Your task to perform on an android device: I want to share the ´Venice Tour´ document with my buddy karin at karin.iversen@example.com using Gmail.
Image 0: 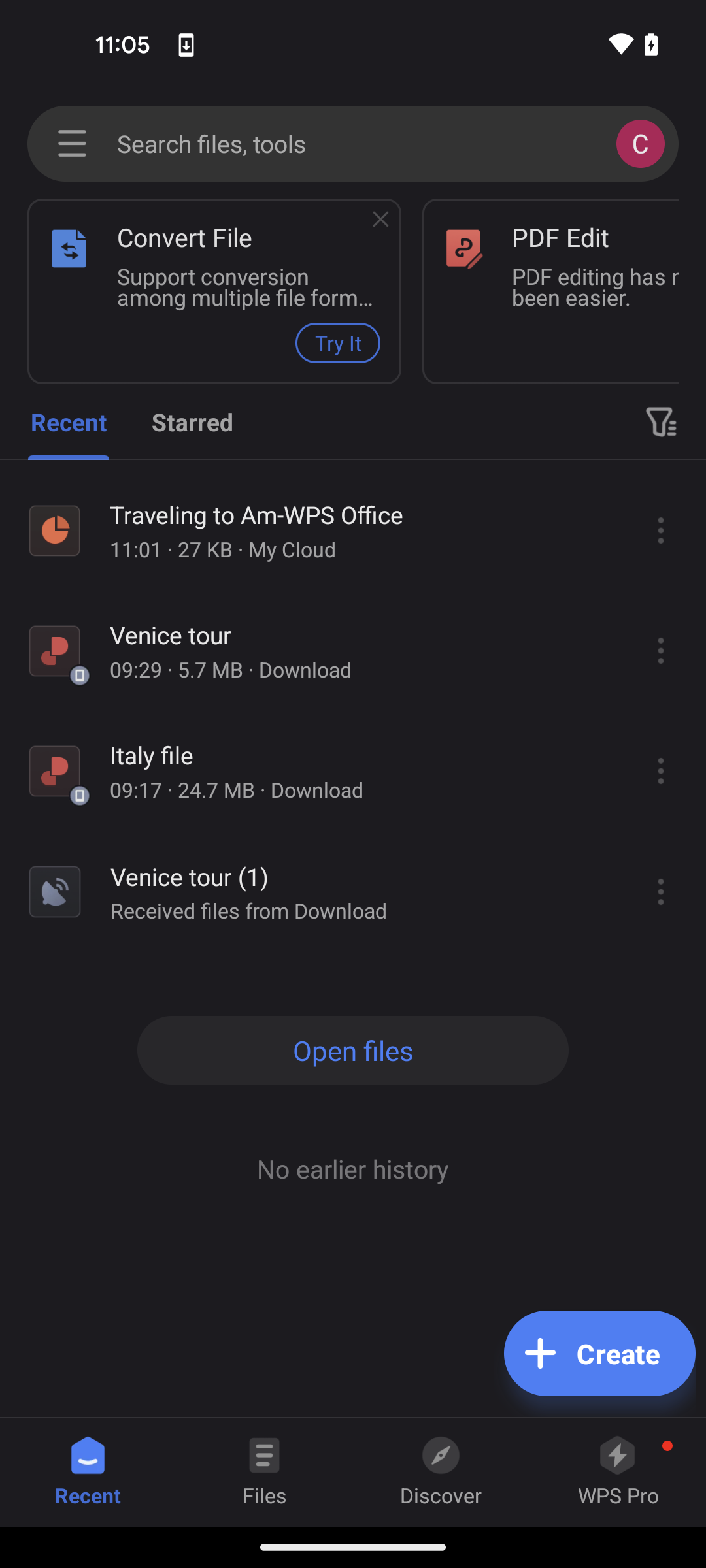
Tap on the three dots icon of Venice tour document
Step 0: click (660, 650)
Image 1: 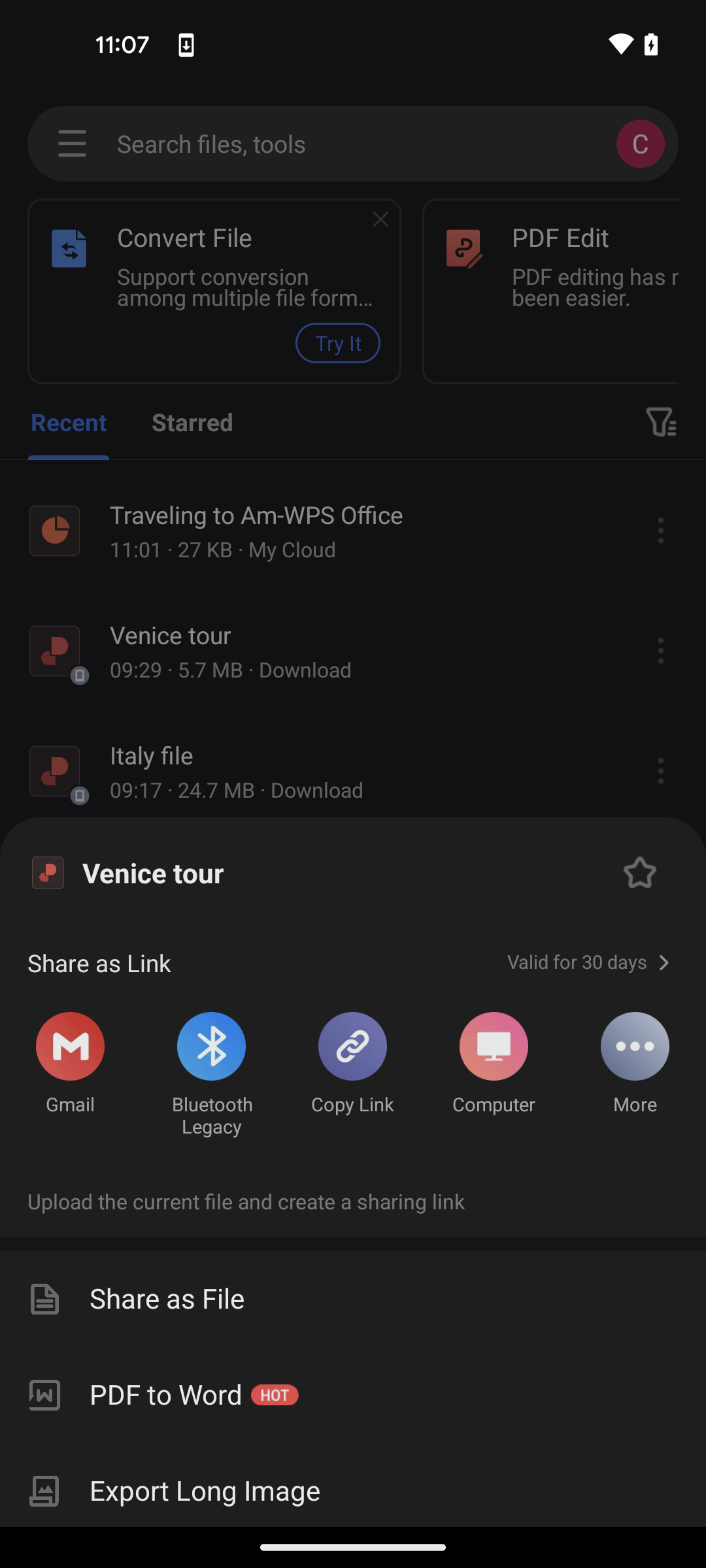
Select the gmail option
Step 1: click (69, 1045)
Image 3: 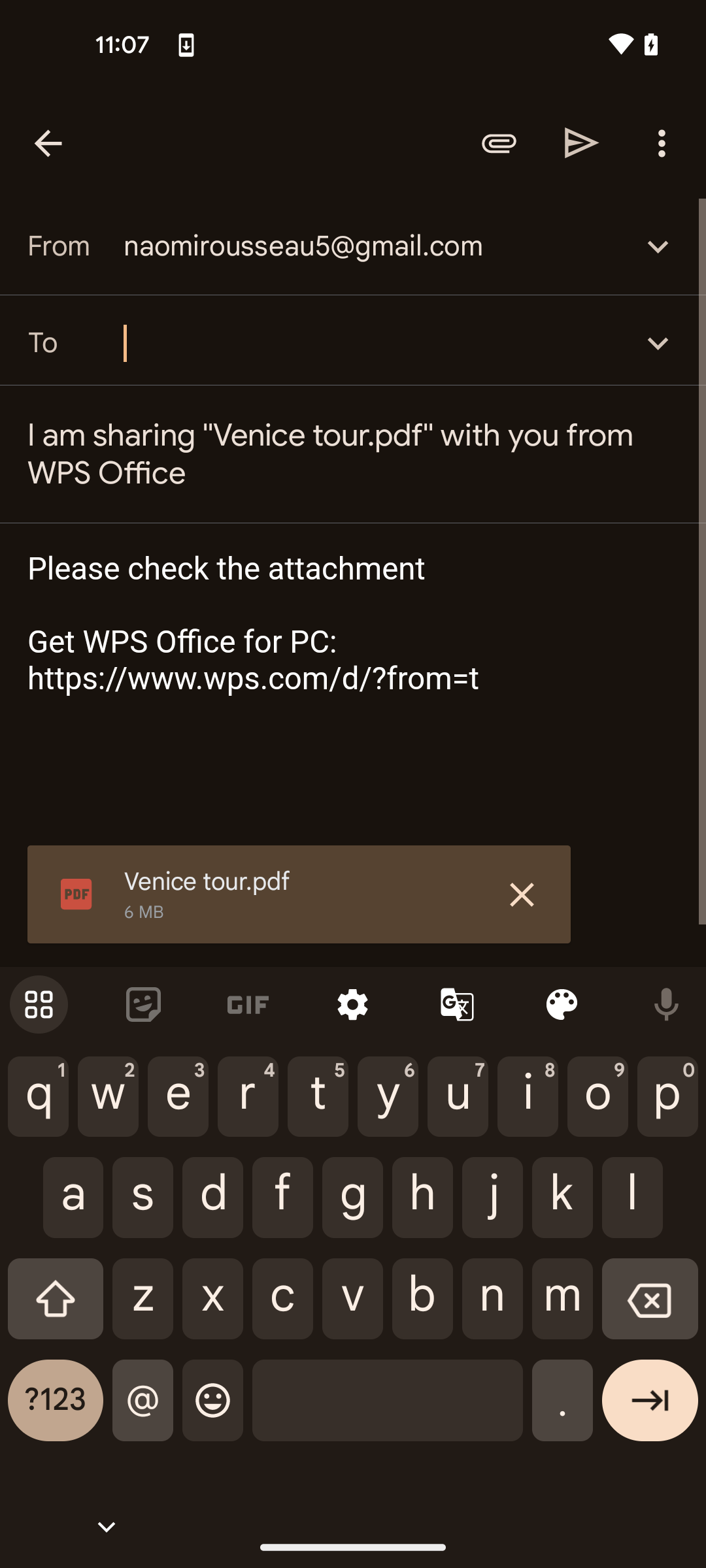
Select the recipient id to karin.iversen@example.com
Step 3: type "karin.iversen@example.com"
Image 4: 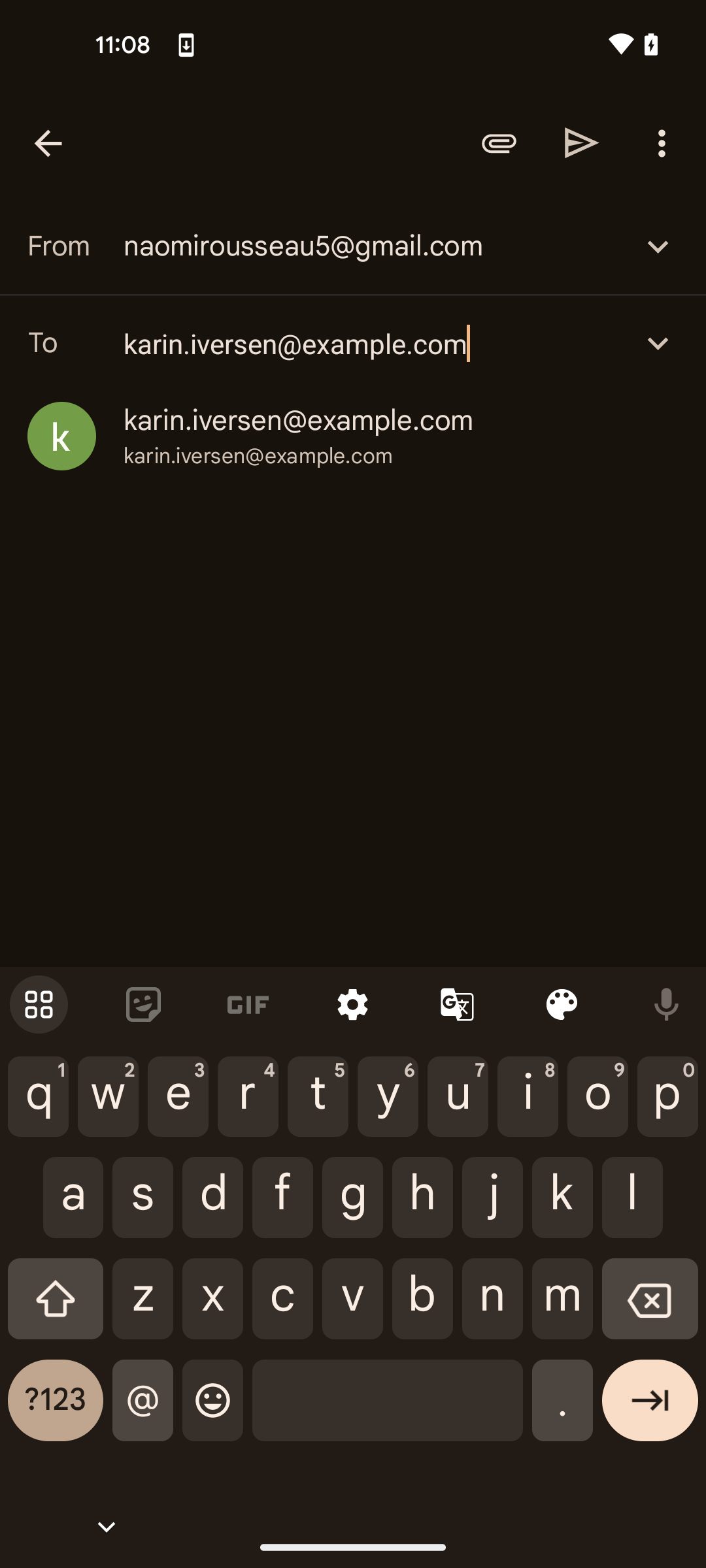
Tap on the send icon
Step 4: click (131, 44)